Your task to perform on an android device: I don't want to forget that I have to go to the store to get groceries. In the Taskeet app, create a reminder with the subject "grocery" and the details "rice, meat, and fruits" for tomorrow, September 28, at 7 p.m.
Image 0: 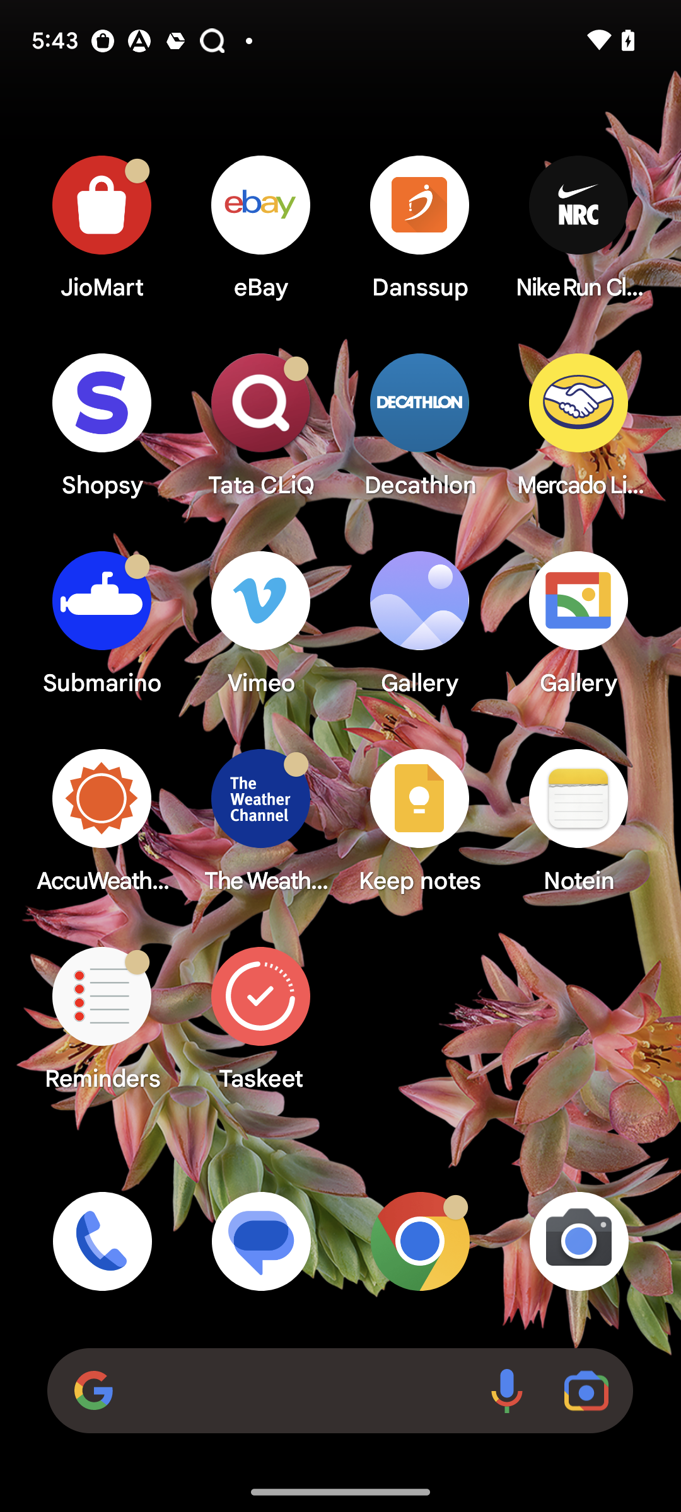
open Taskeet App
Step 0: open app "Taskeet"
Image 1: 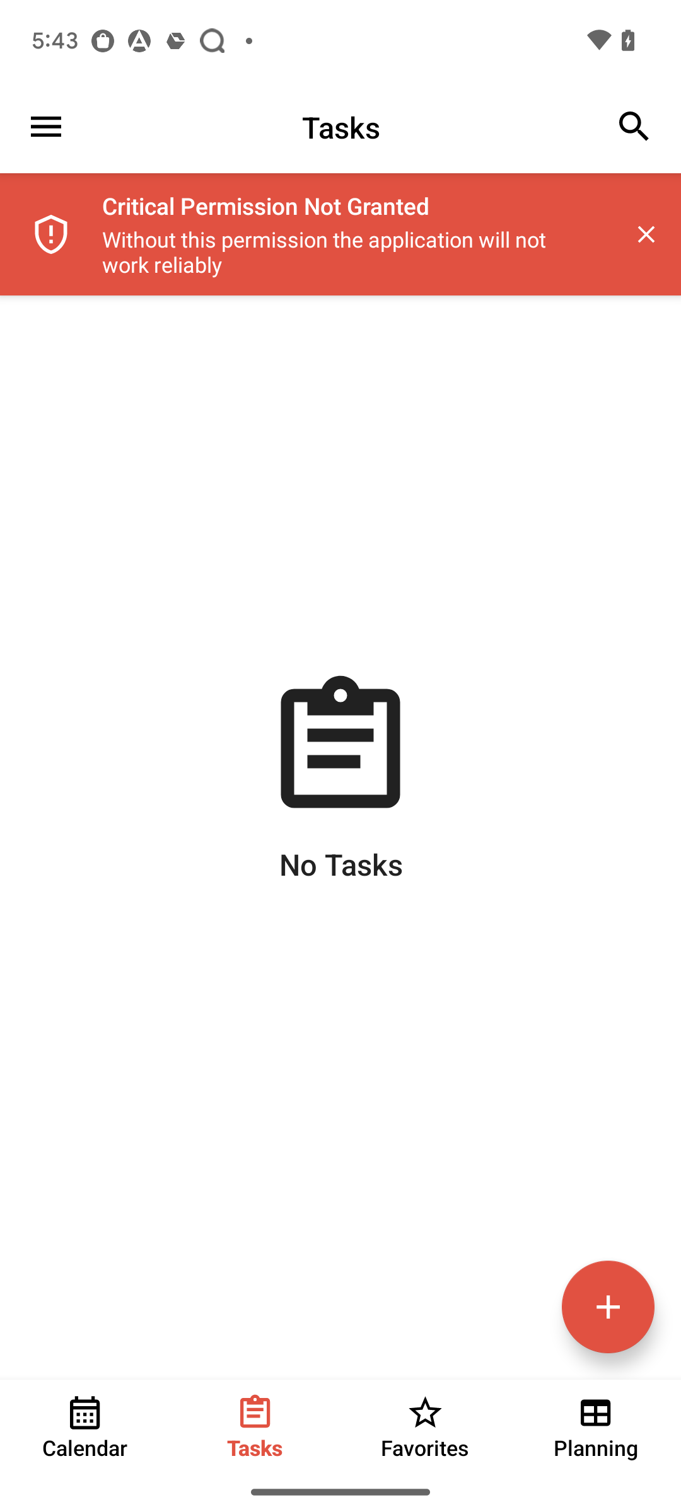
Click on the + icon at the bottom right corner of the screen
Step 1: click (614, 1310)
Image 2: 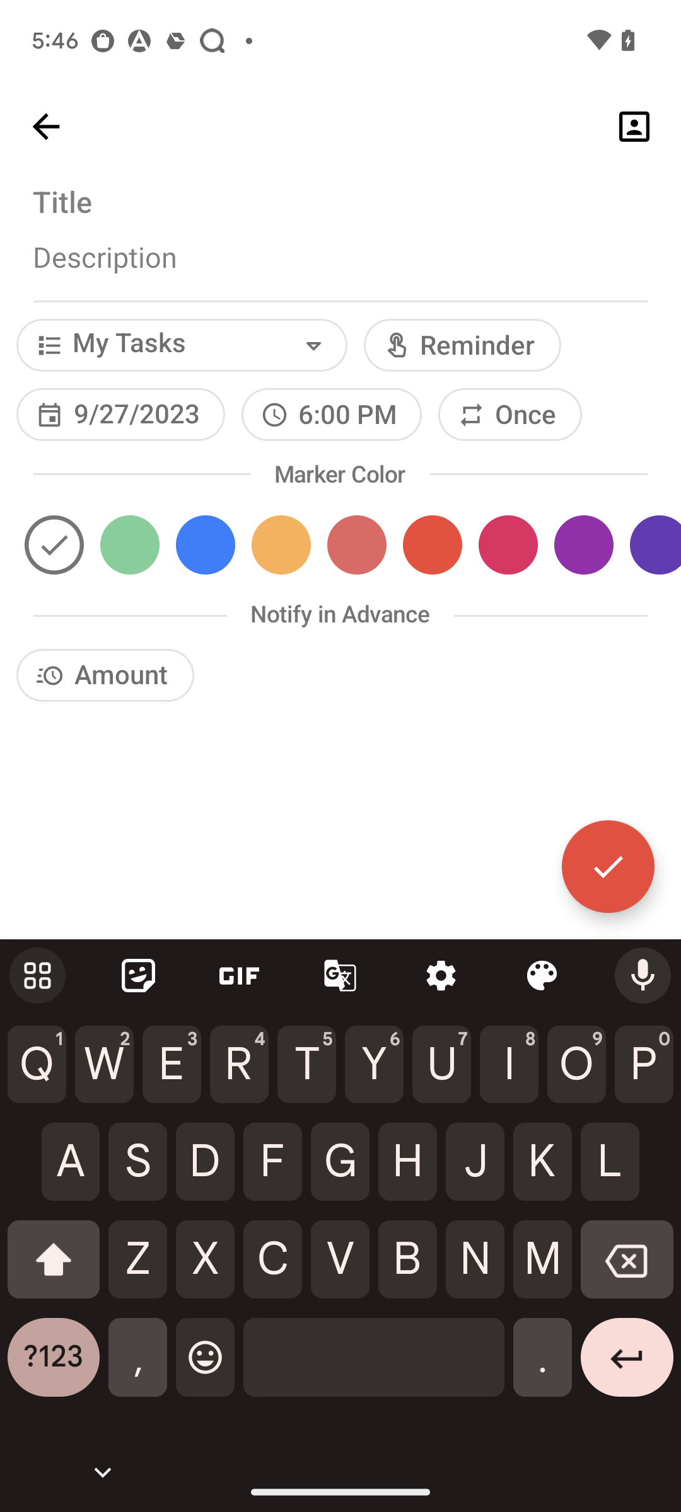
Add title as Grocery
Step 2: type "Grocery"
Image 3: 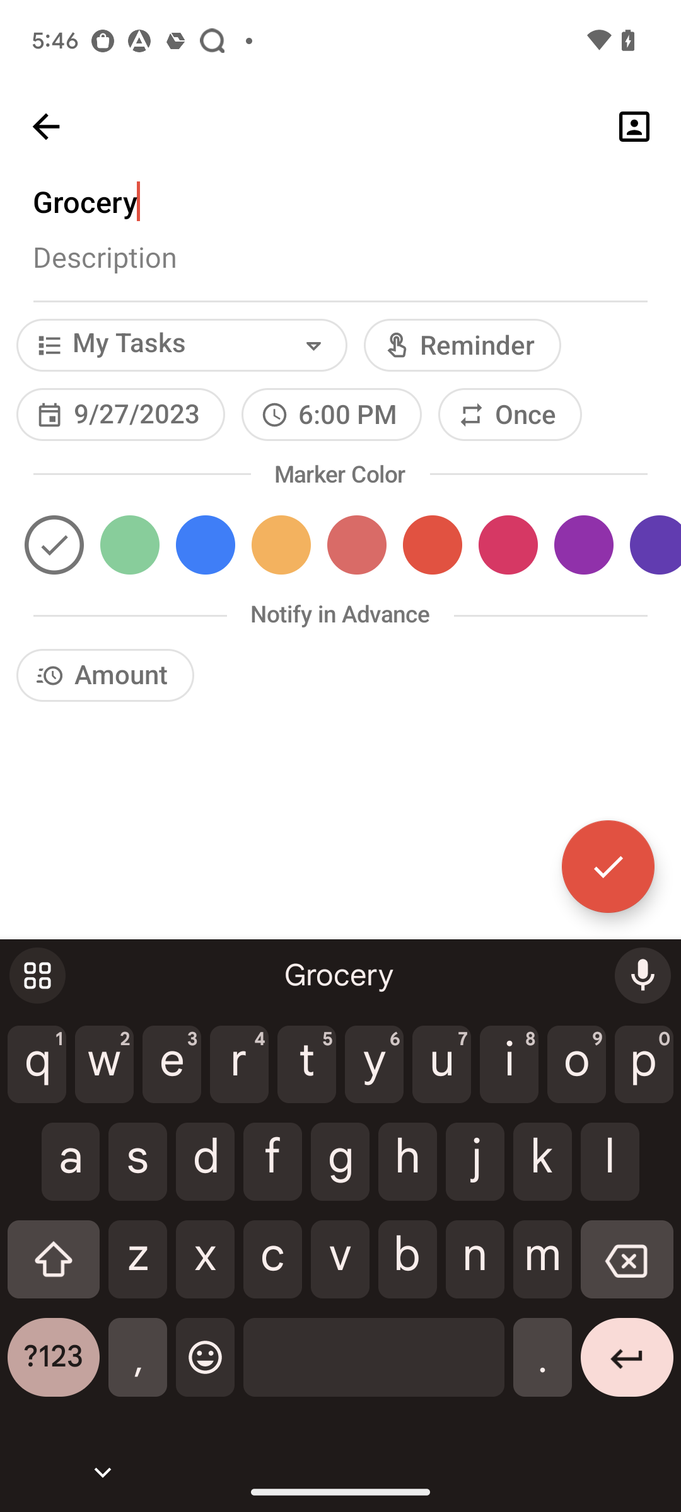
Go to the description box
Step 3: click (340, 256)
Image 4: 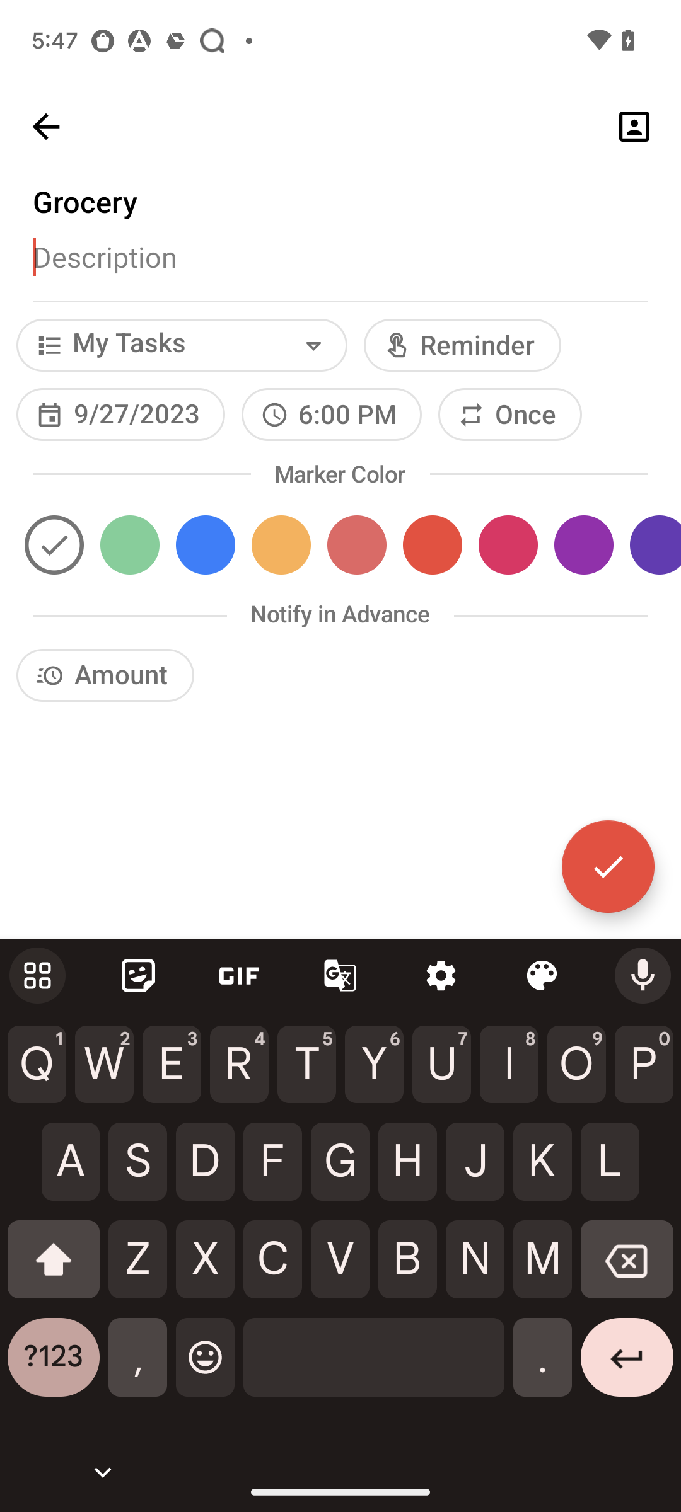
Add rice, meat and fruits
Step 4: type "rice, meat and fruits"
Image 5: 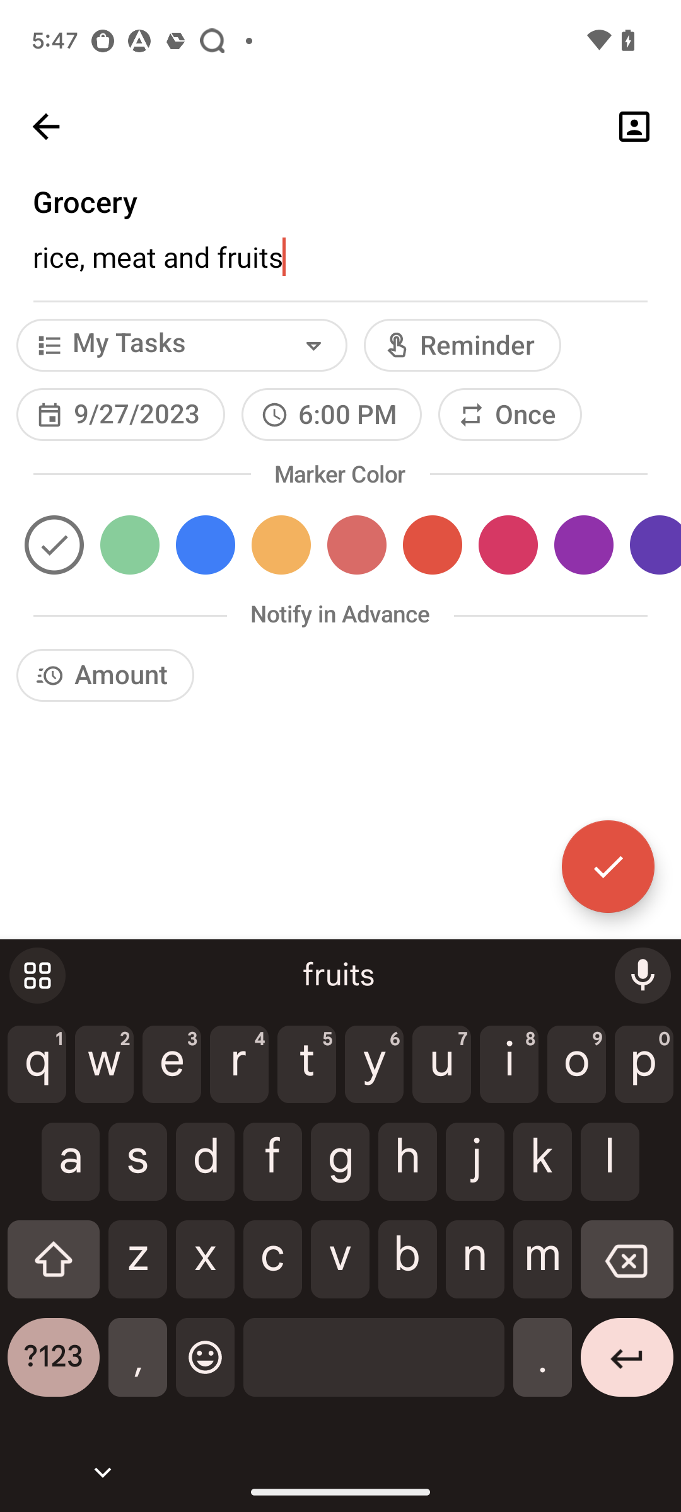
Click on the Date section
Step 5: click (145, 416)
Image 6: 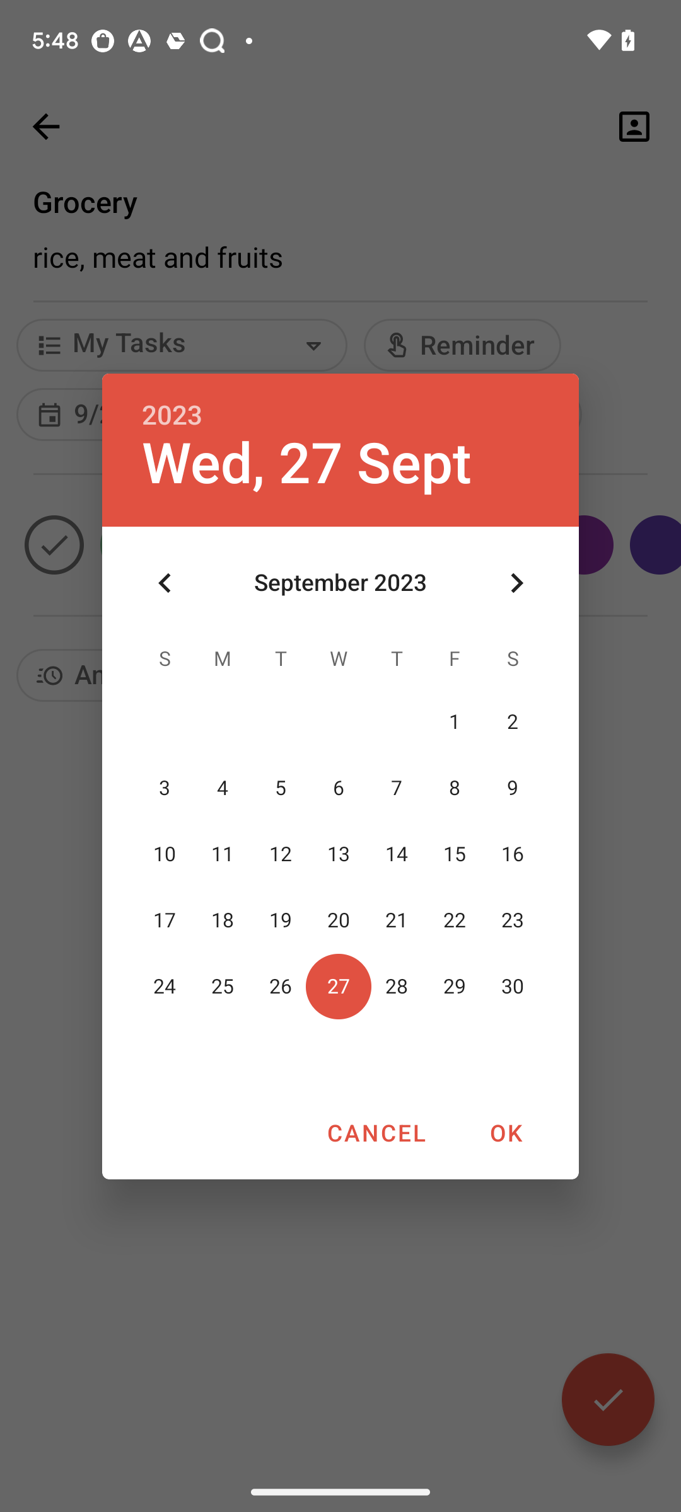
Set date as 28 September 
Step 6: click (397, 987)
Image 7: 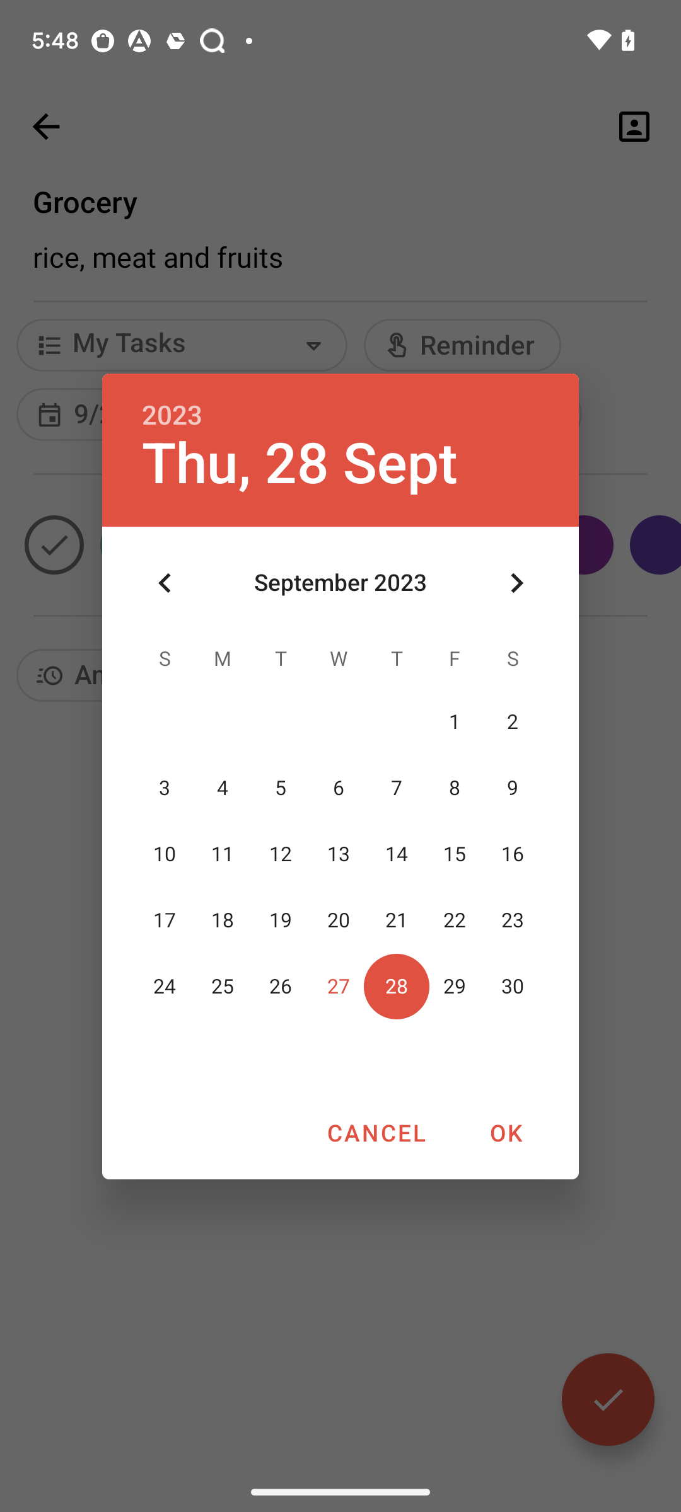
Click on OK
Step 7: click (506, 1133)
Image 9: 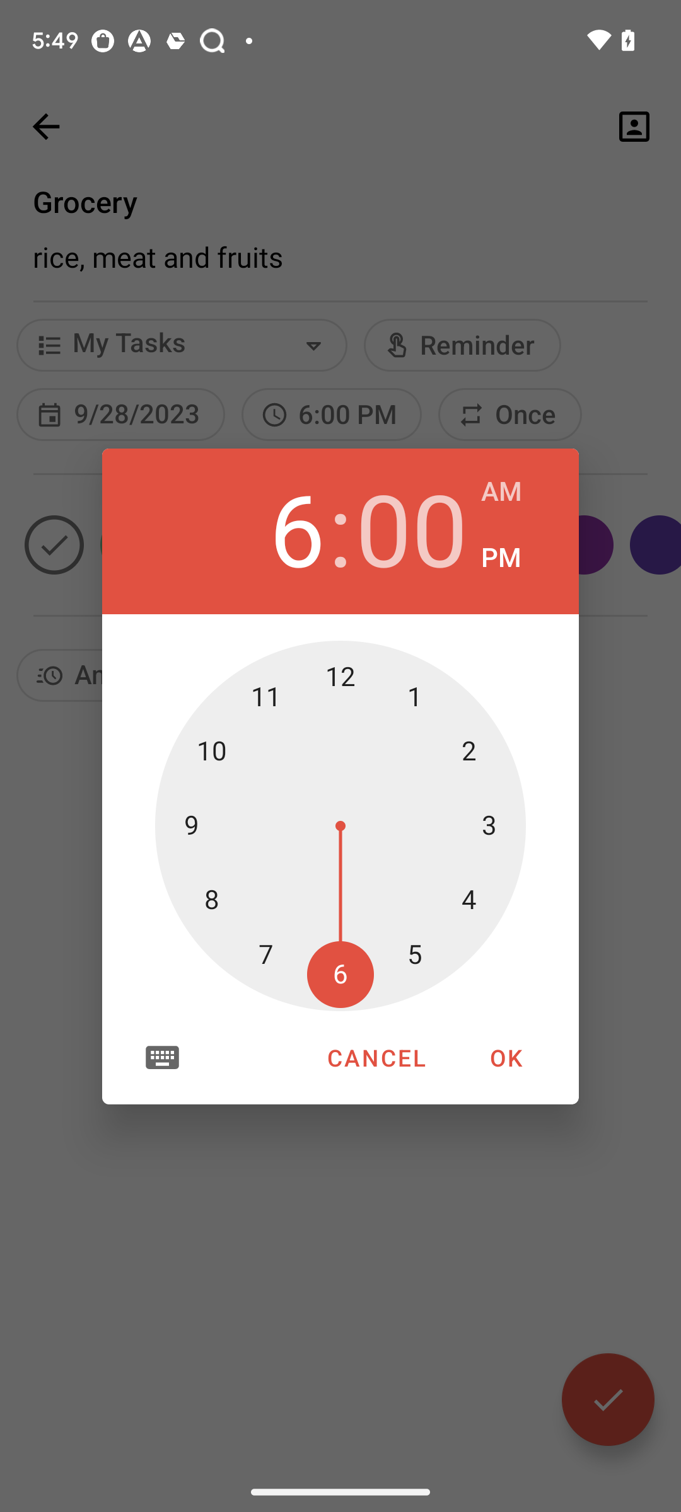
set hour to 7
Step 9: click (265, 953)
Image 10: 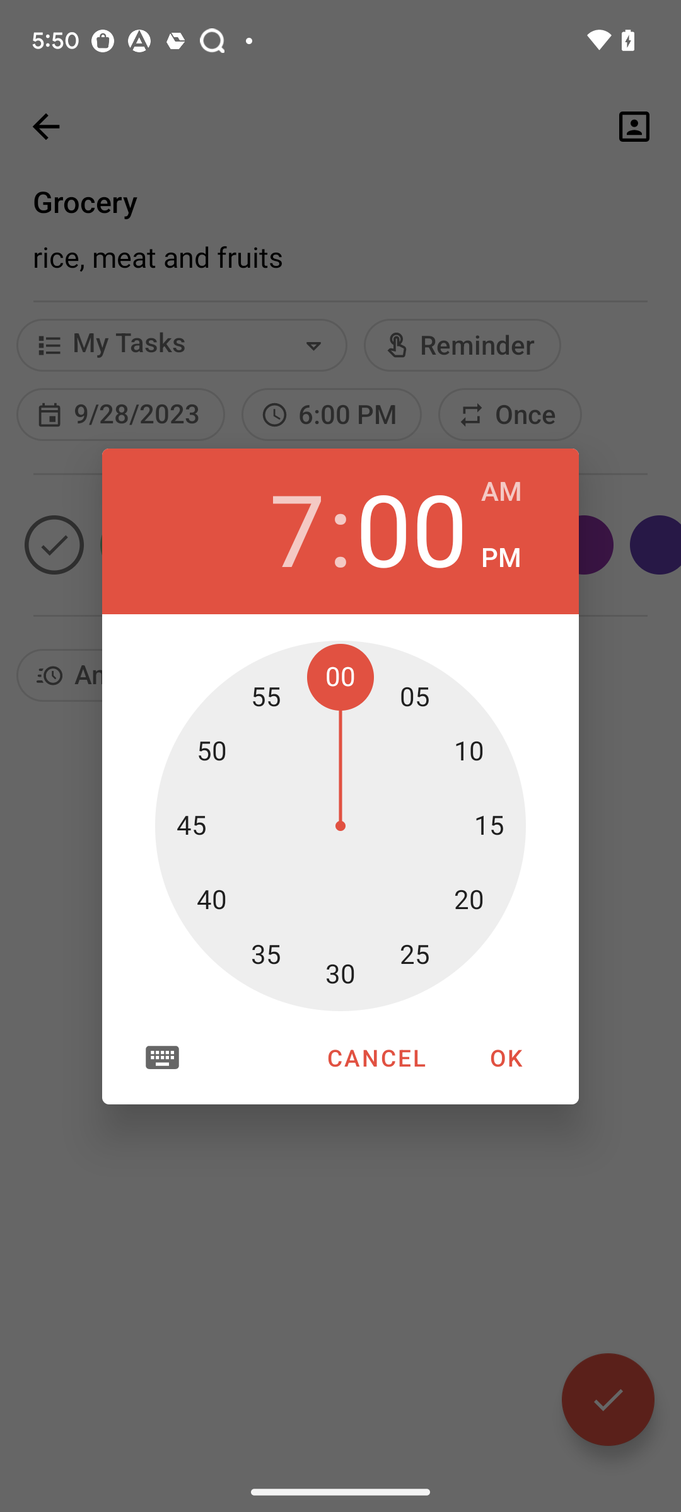
Click on OK
Step 10: click (506, 1058)
Image 11: 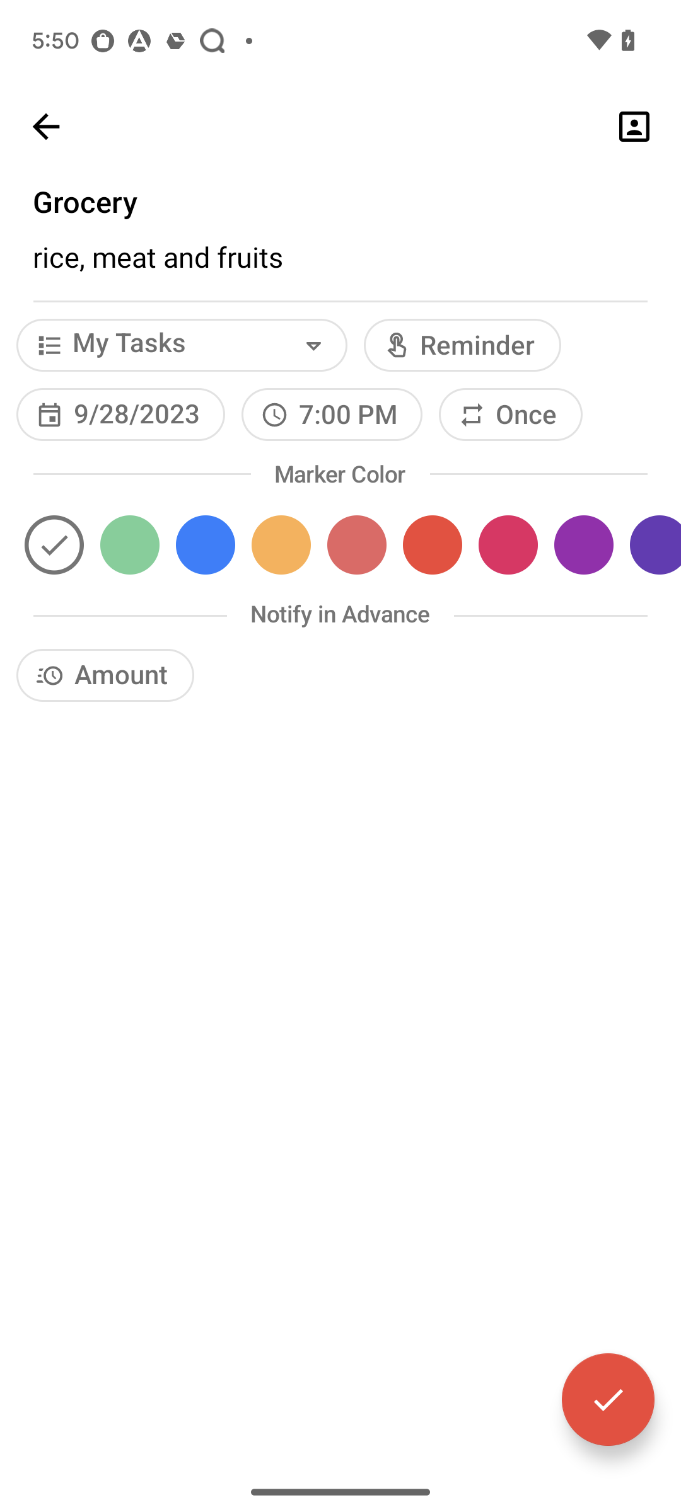
Click on the tick icon at the bottom right corner of the screen
Step 11: click (610, 1399)